Your task to perform on an android device: Shop for ADILETTE collection shoes.
Image 0: 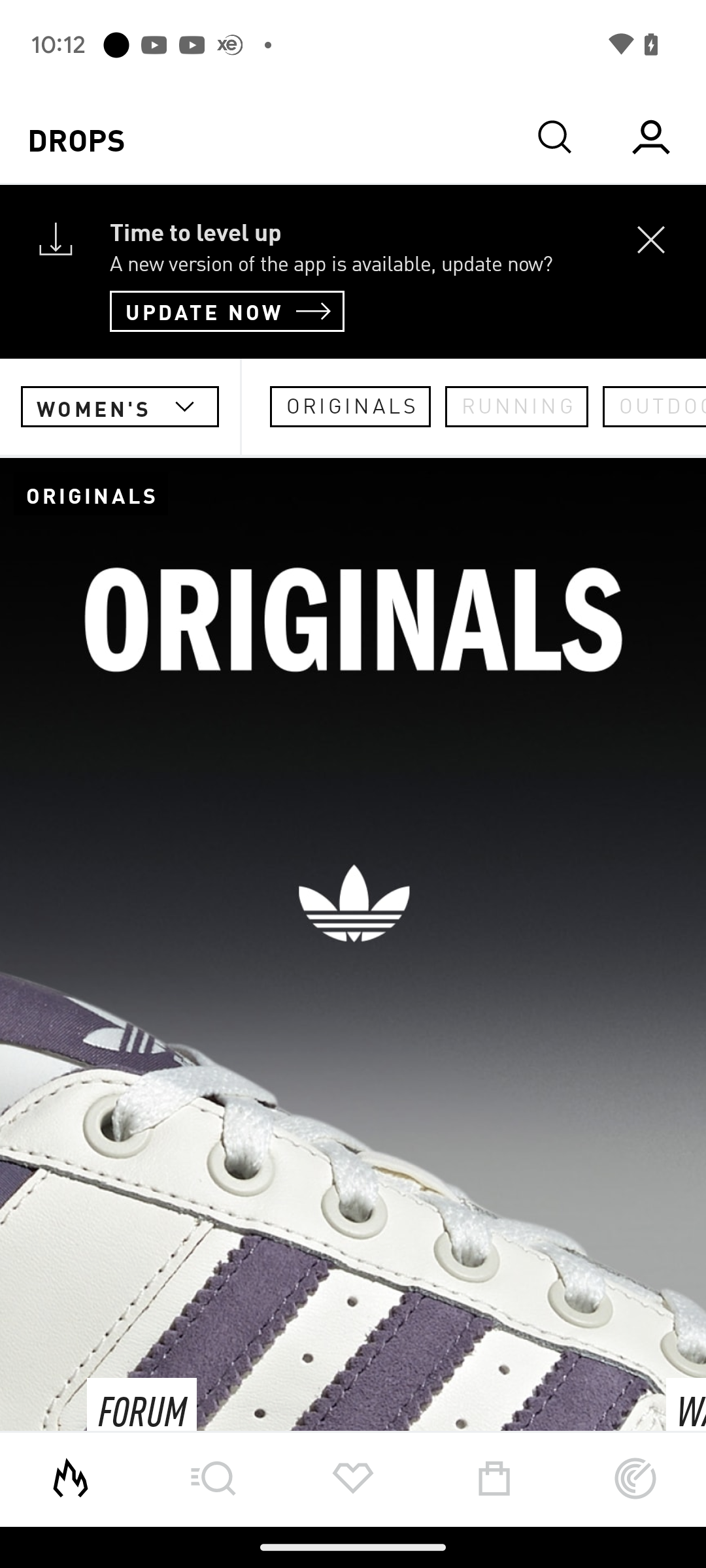
Click on the search icon at the bottom of the screen
Step 0: click (163, 1463)
Image 2: 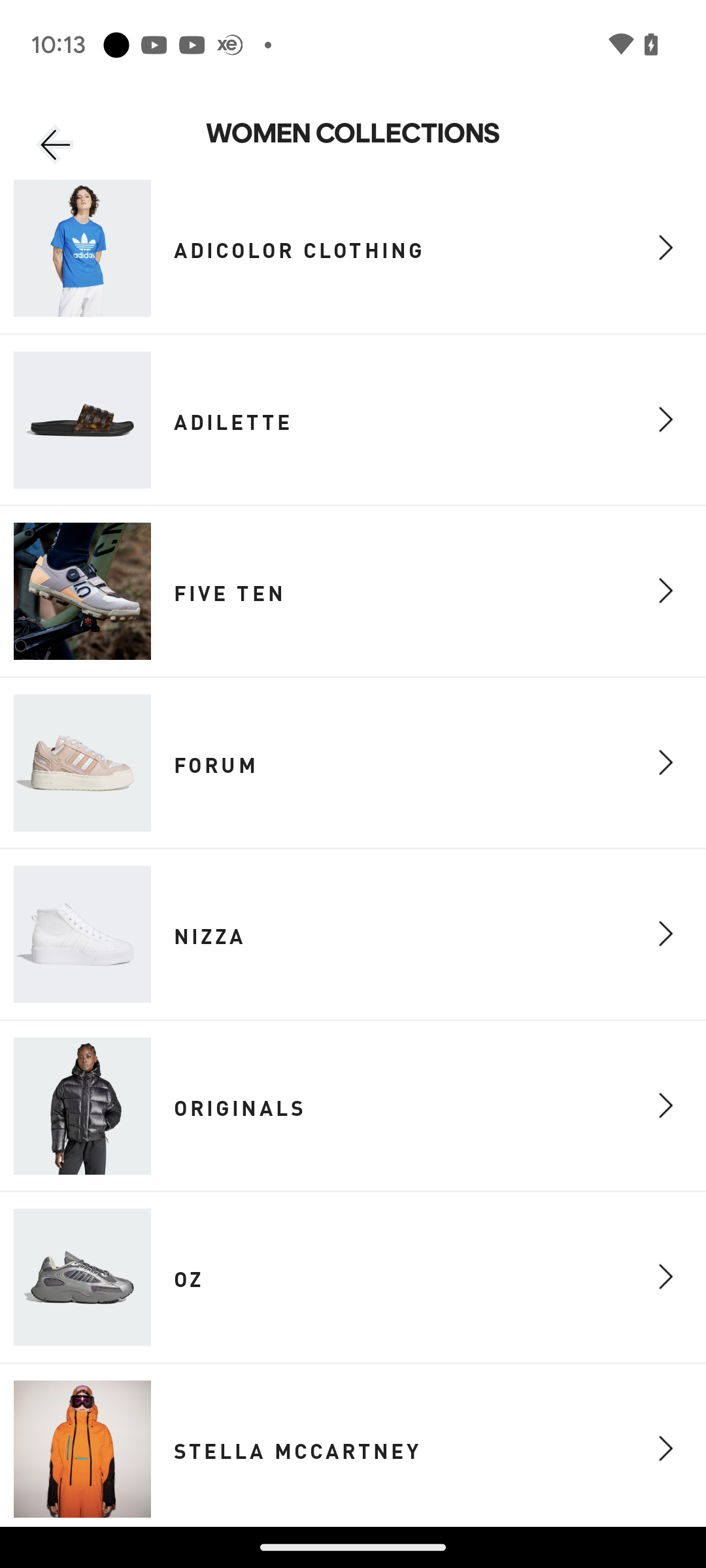
Click on adilette option
Step 2: click (438, 419)